Your task to perform on an android device: In Blinkit App search for Kohinoor Basmati rice and view the details of the product .
Image 0: 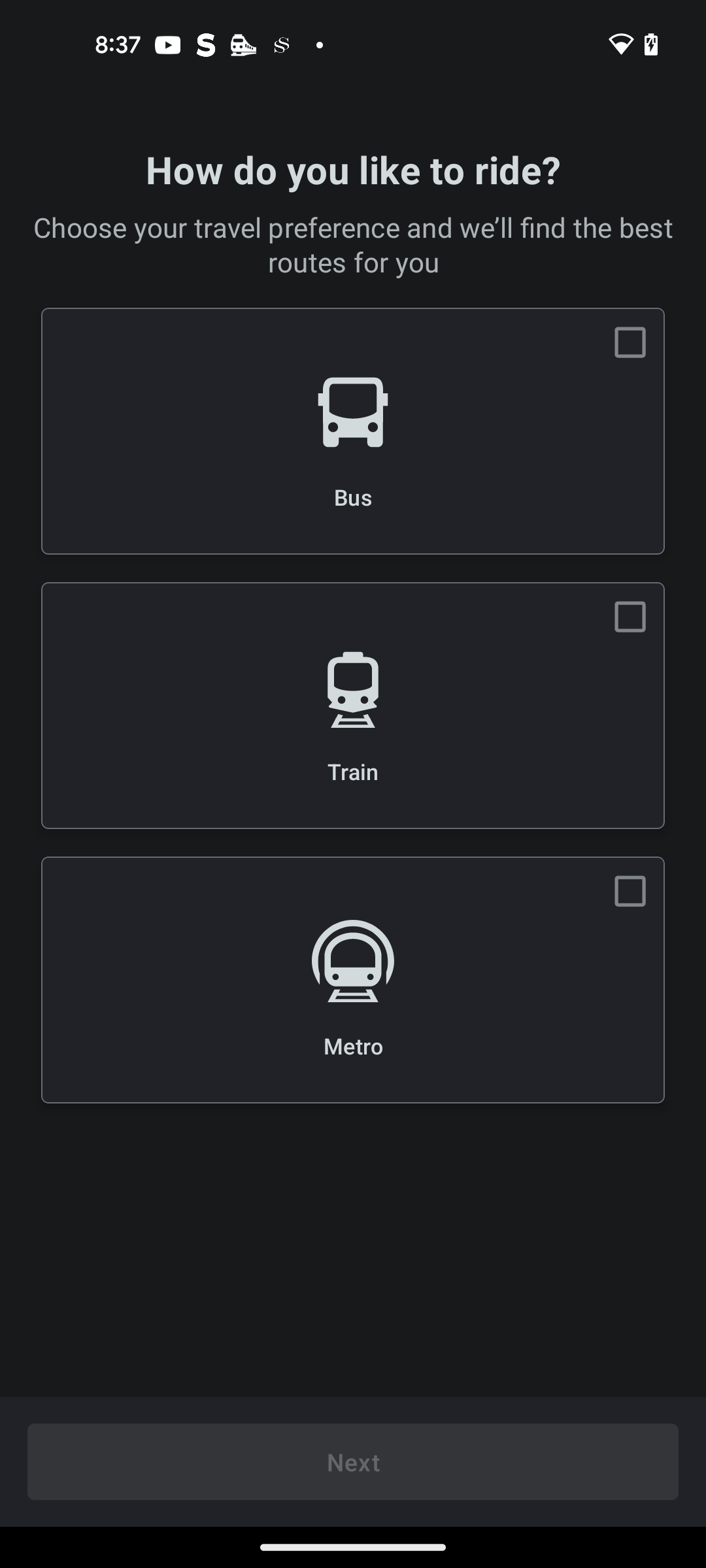
Open the Blinkit App
Step 0: open app "Blinkit"
Image 1: 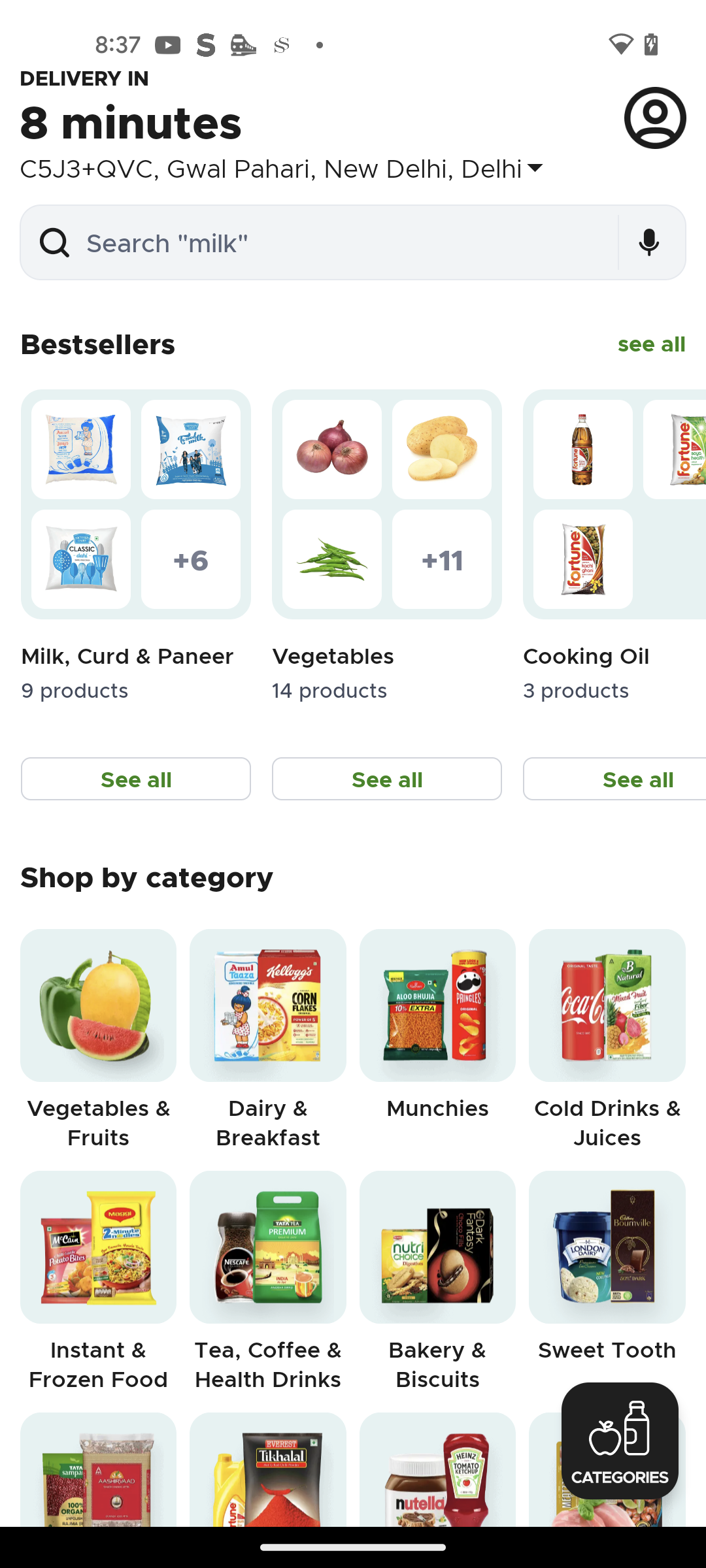
Click on the search bar of the blinkit App at the top of the screen
Step 1: click (342, 242)
Image 2: 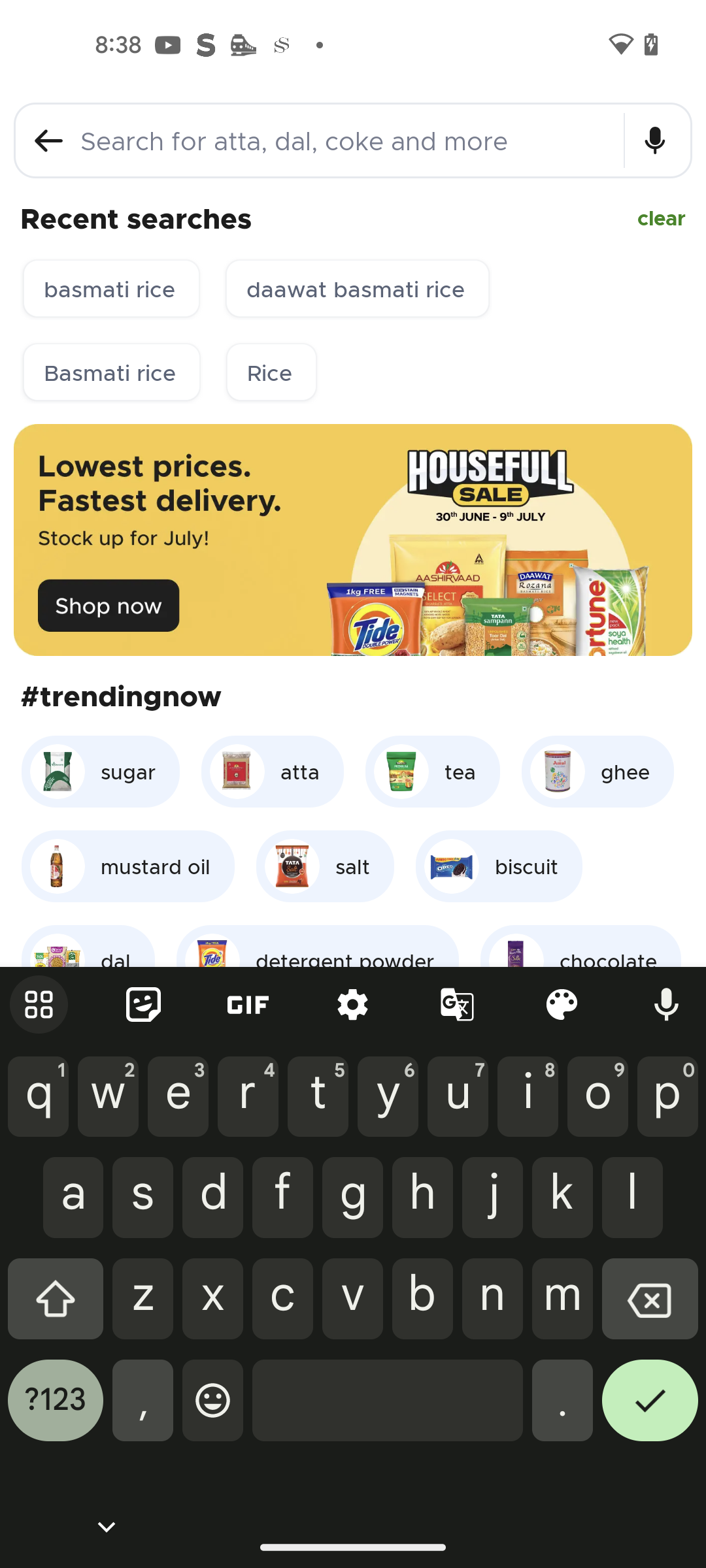
Search for Kohinoor Basmati rice in the search bar
Step 2: type "Kohinoor Basmati Rice"
Image 3: 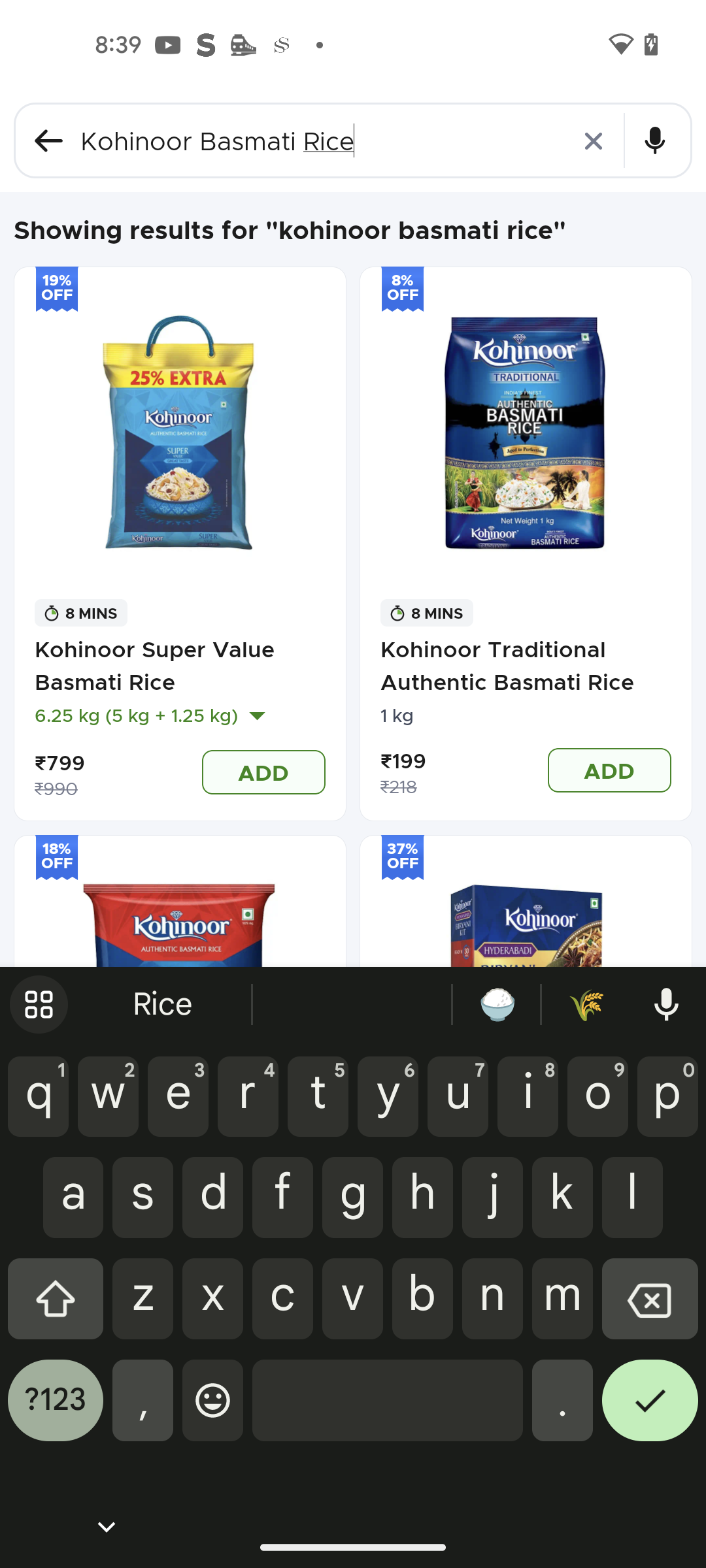
Open the first searched result
Step 3: click (180, 433)
Image 4: 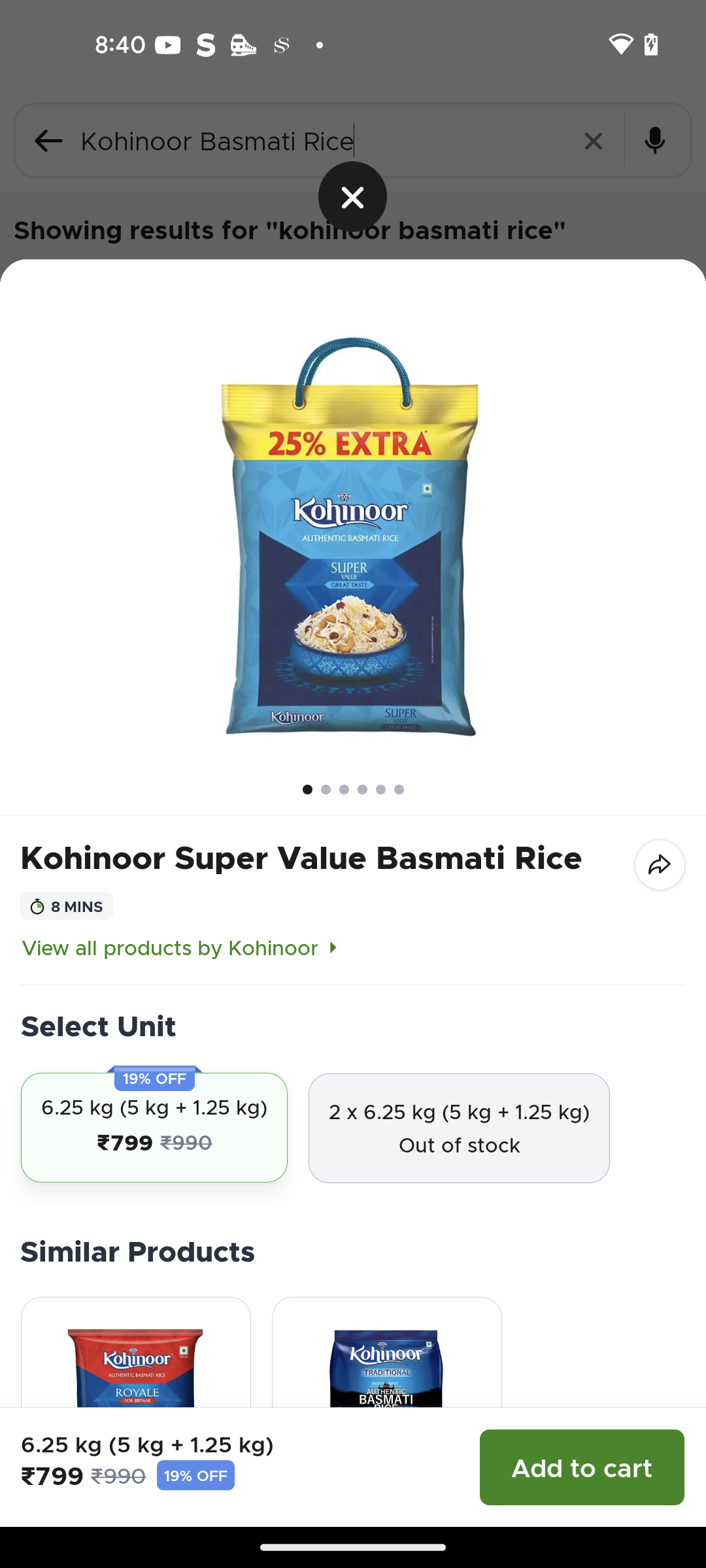
Swipe up for product details
Step 4: scroll down